Your task to perform on an android device: The Meeting has been canceled . Delete the 7:30 AM Alarm in the clock app
Image 0: 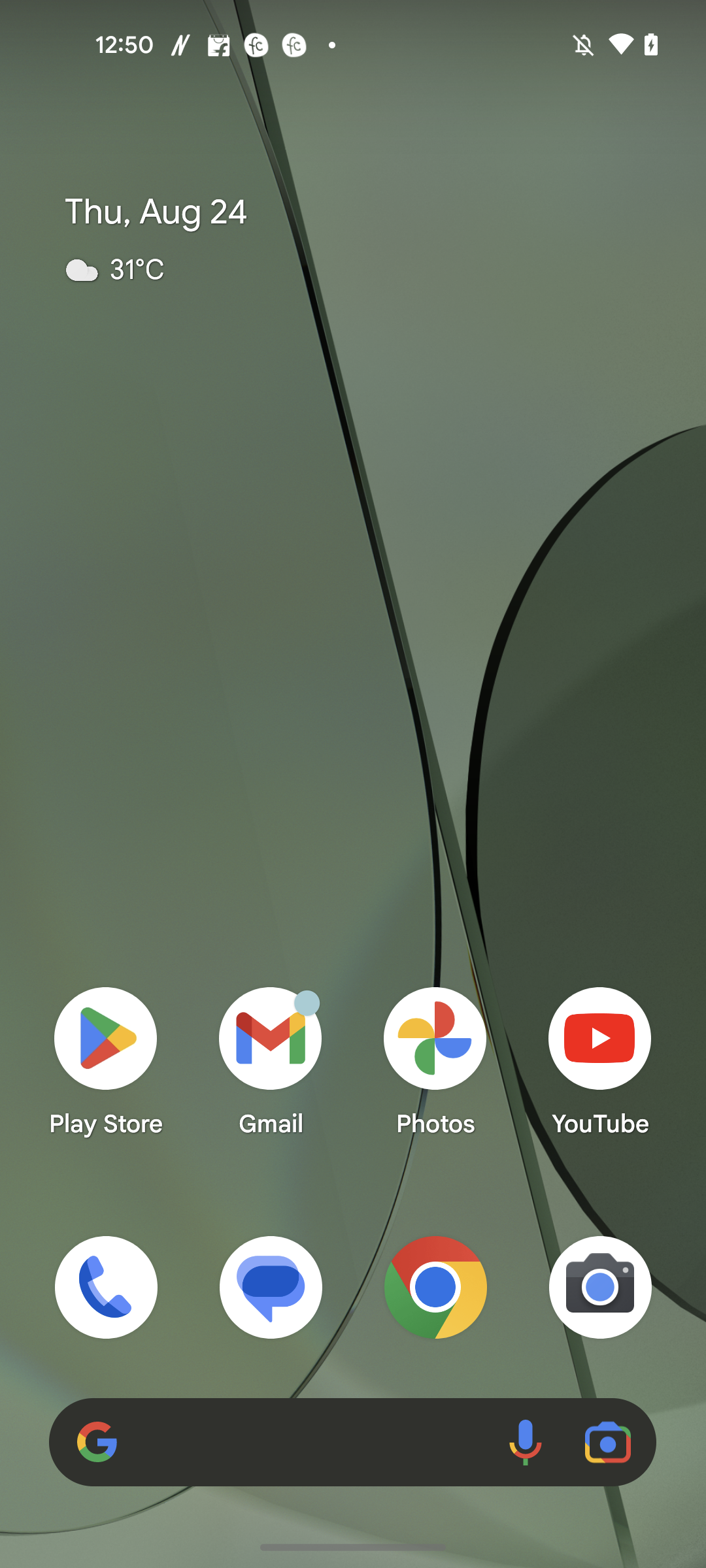
Open the Clock app
Step 0: open app "Clock"
Image 1: 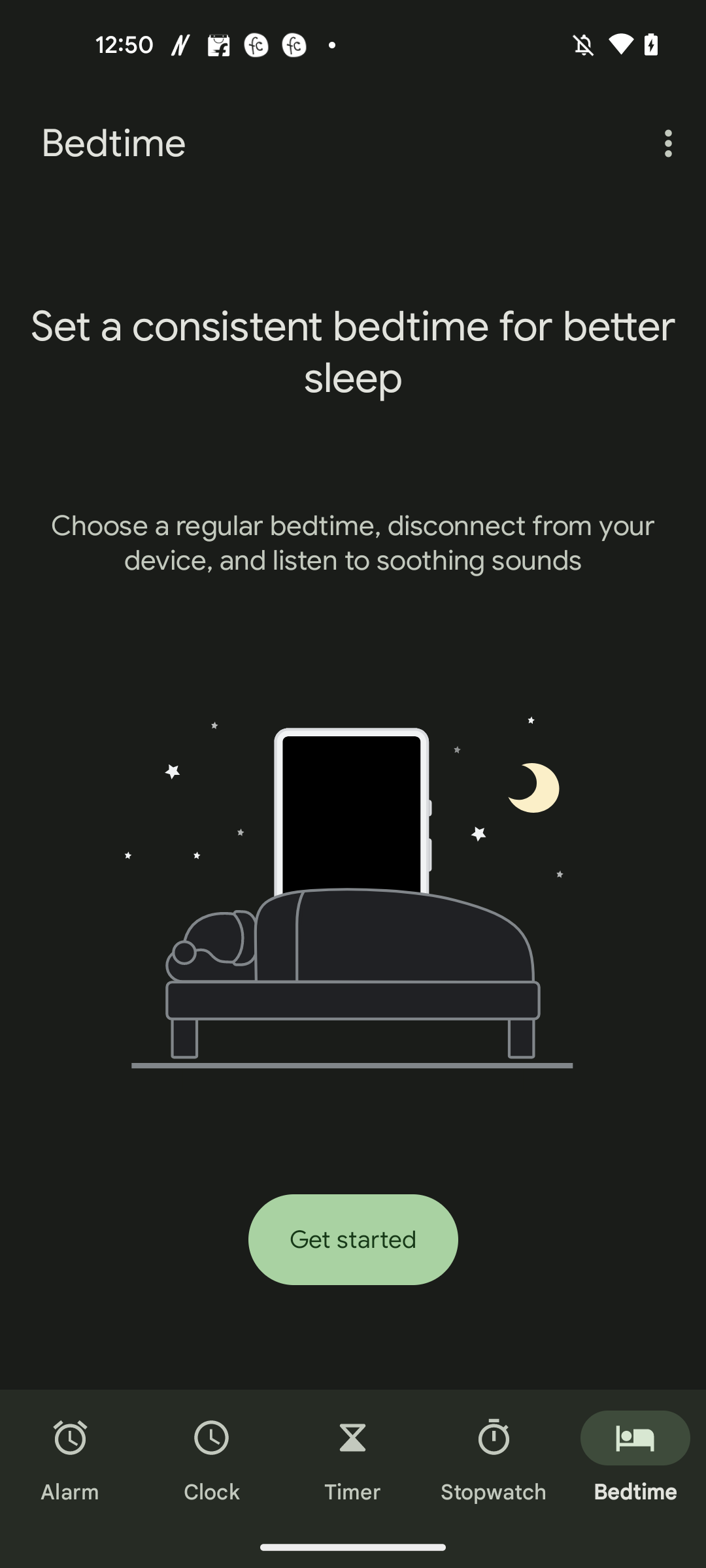
Go to the Alarm tab
Step 1: click (71, 1458)
Image 2: 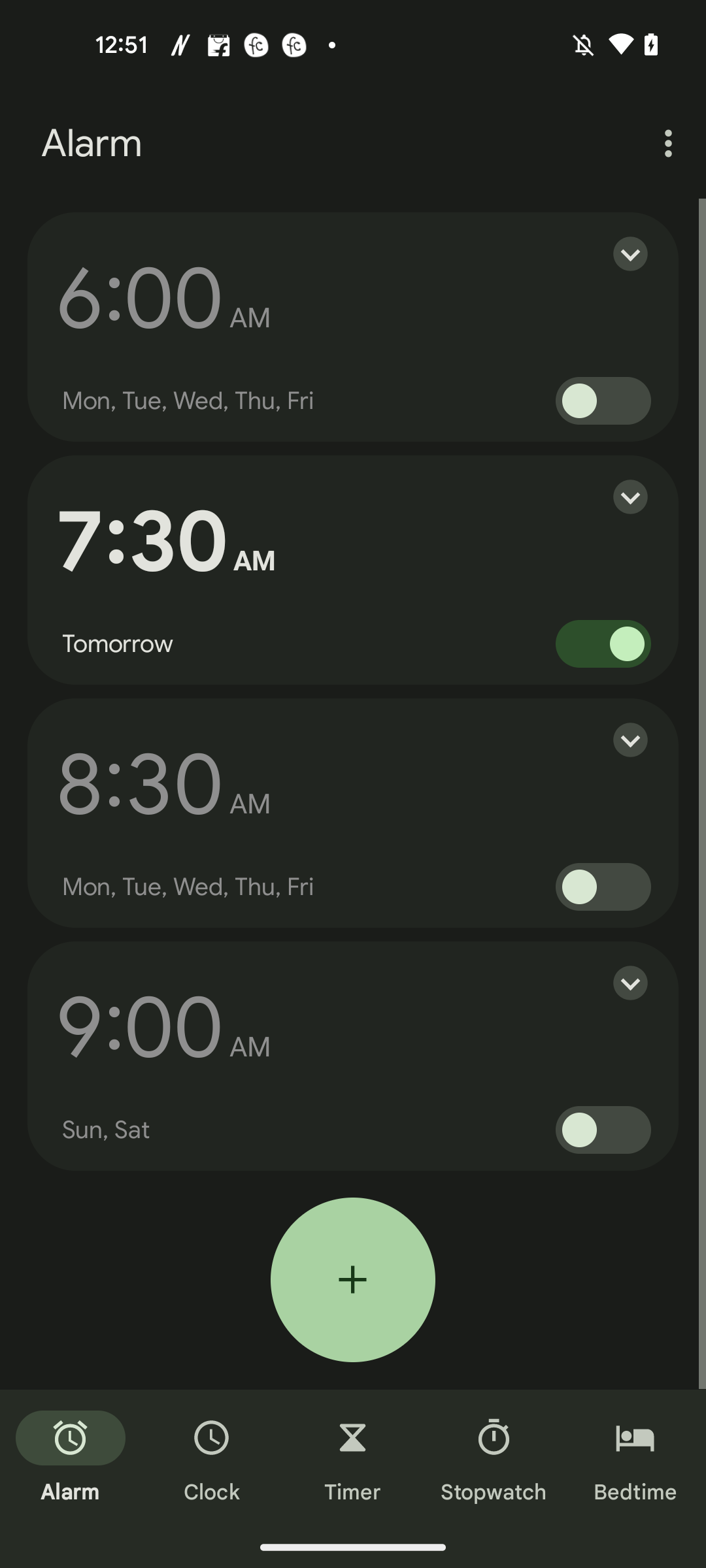
Click on drop-down button of the 7:30 AM alarm
Step 2: click (616, 496)
Image 3: 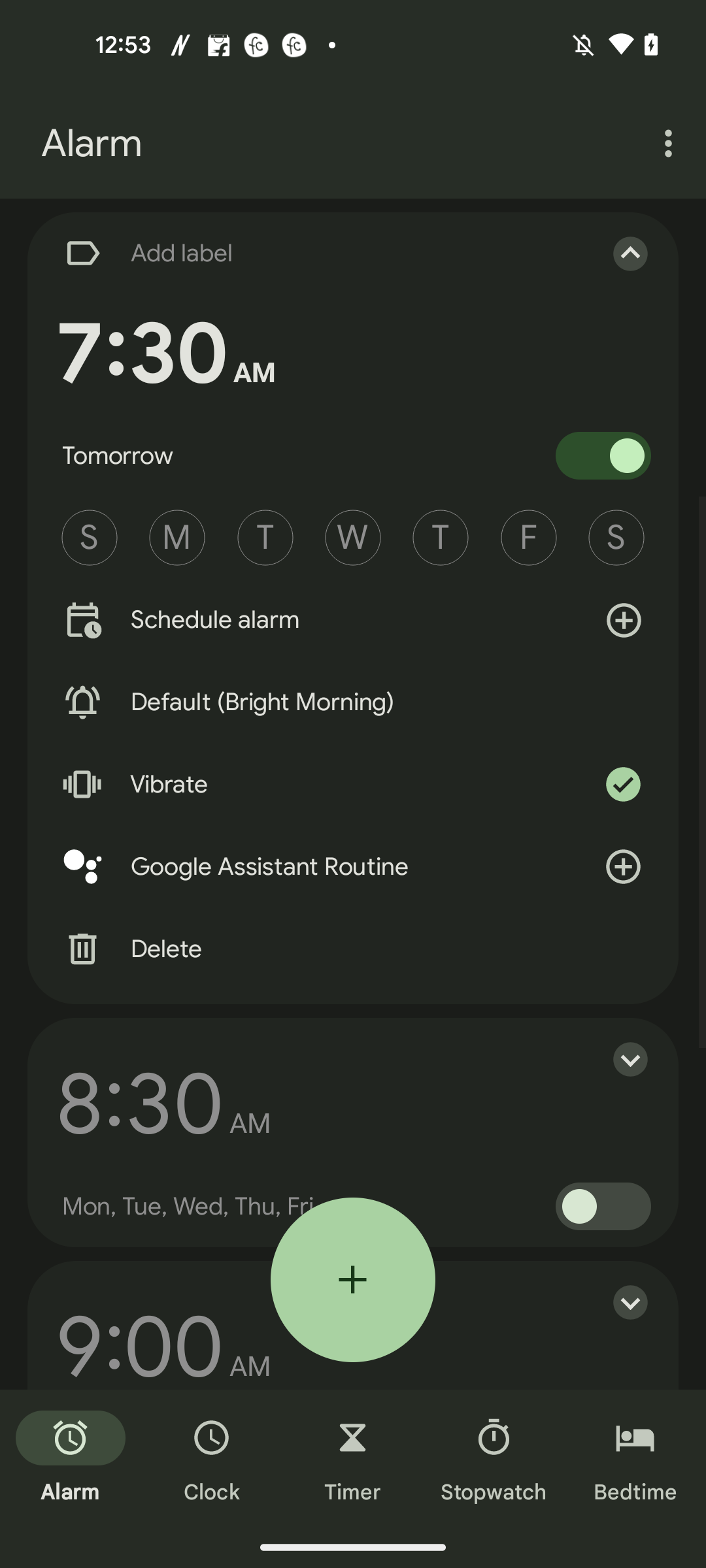
Click on the Delete button of the 7:30 AM alarm
Step 3: click (142, 949)